Your task to perform on an android device: I want to create a Queen music video playlist on YouTube.
Image 0: 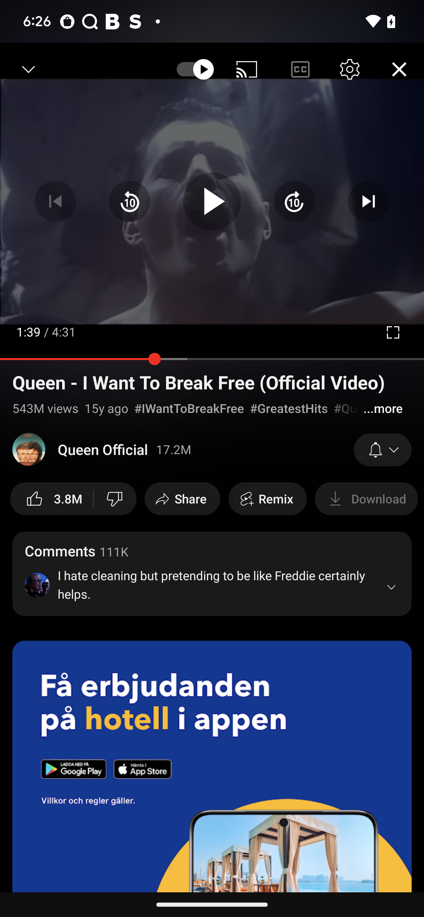
Click on the minimize icon at the left top of the screen
Step 0: click (29, 69)
Image 1: 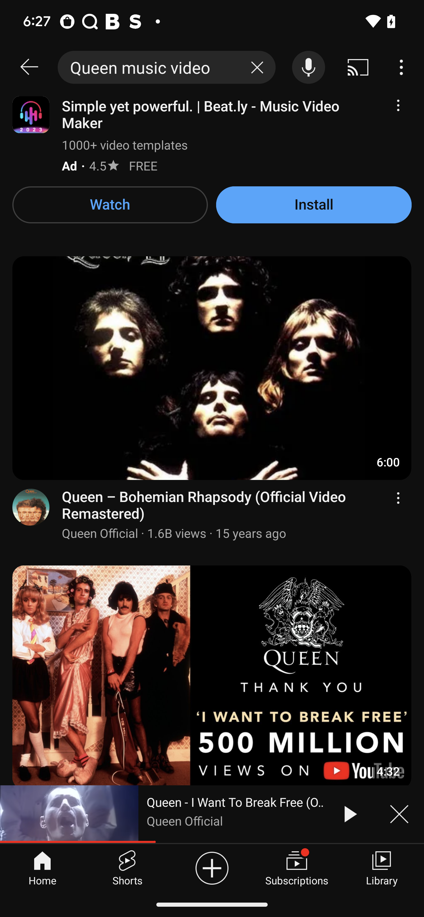
Click on the library icon at the right bottom of the screen
Step 1: click (382, 868)
Image 2: 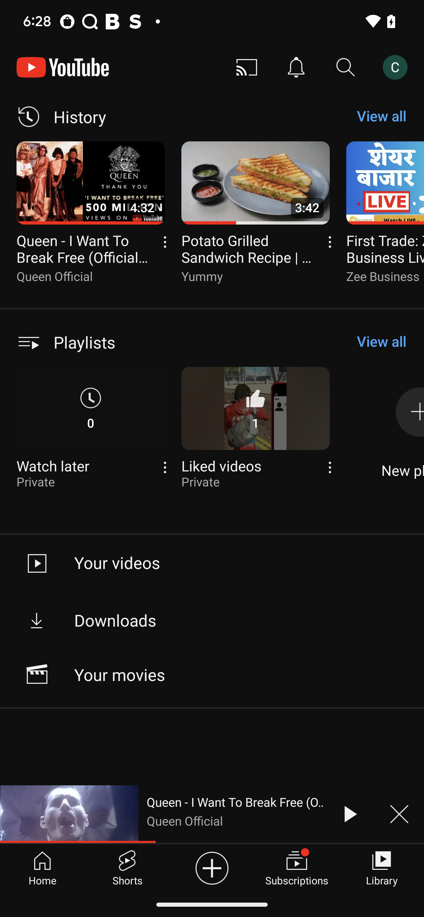
Swipe toward the left on the screen
Step 2: scroll right
Image 4: 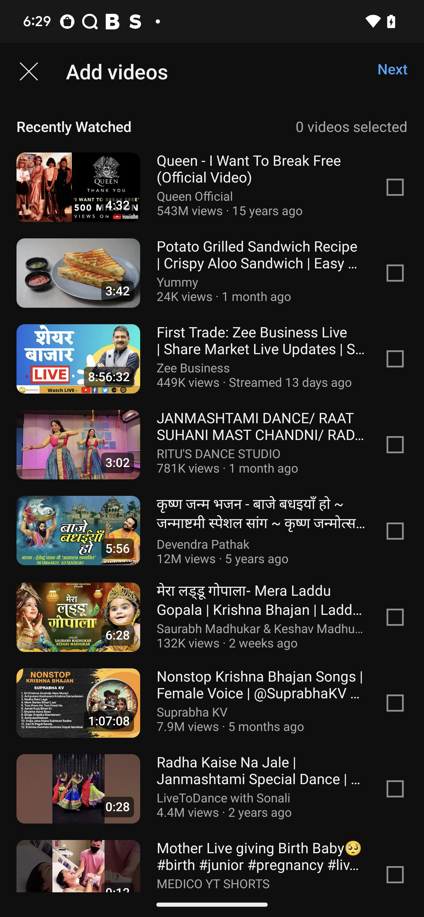
Click on the next button at the top right corner of the screen
Step 4: click (392, 68)
Image 5: 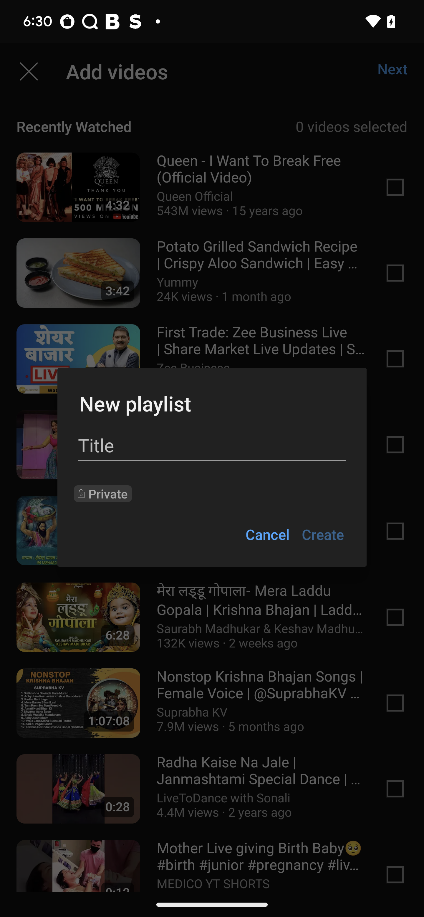
Click on the next button at the top right corner of the screen
Step 5: wait
Image 6: 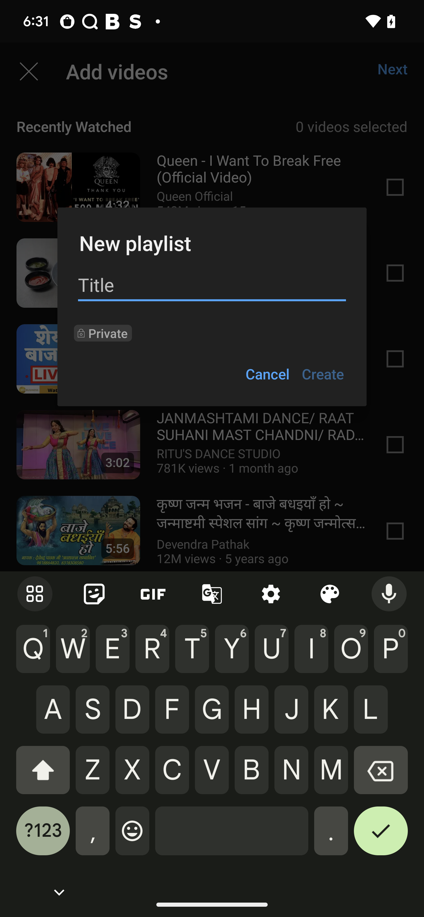
Type Quentin Clark in the title 
Step 6: type "Quentin Clark"
Image 7: 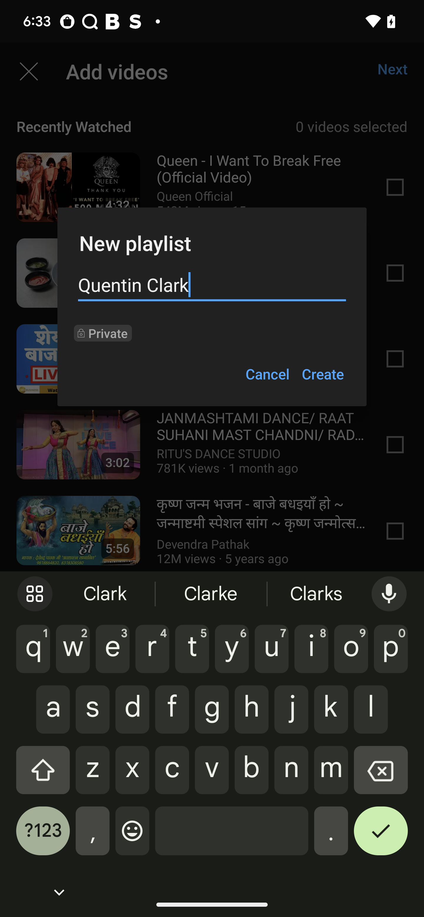
Click on the create button 
Step 7: click (323, 374)